Your task to perform on an android device: Search for Farzi Cafe in biking mode and start the navigation
Image 1: 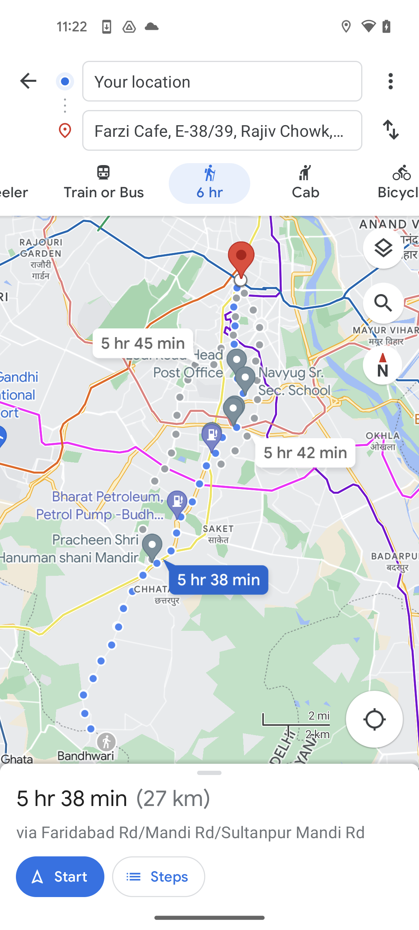
swipe right for biking icon
Step 1: scroll left
Image 3: 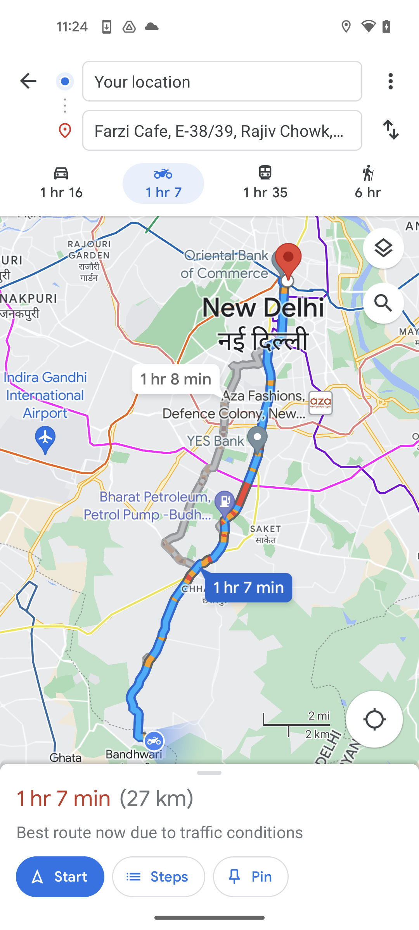
click on start 
Step 3: click (60, 877)